Your task to perform on an android device: Open the Plantum app and track your garden progress of the foxtail fern plant
Image 0: 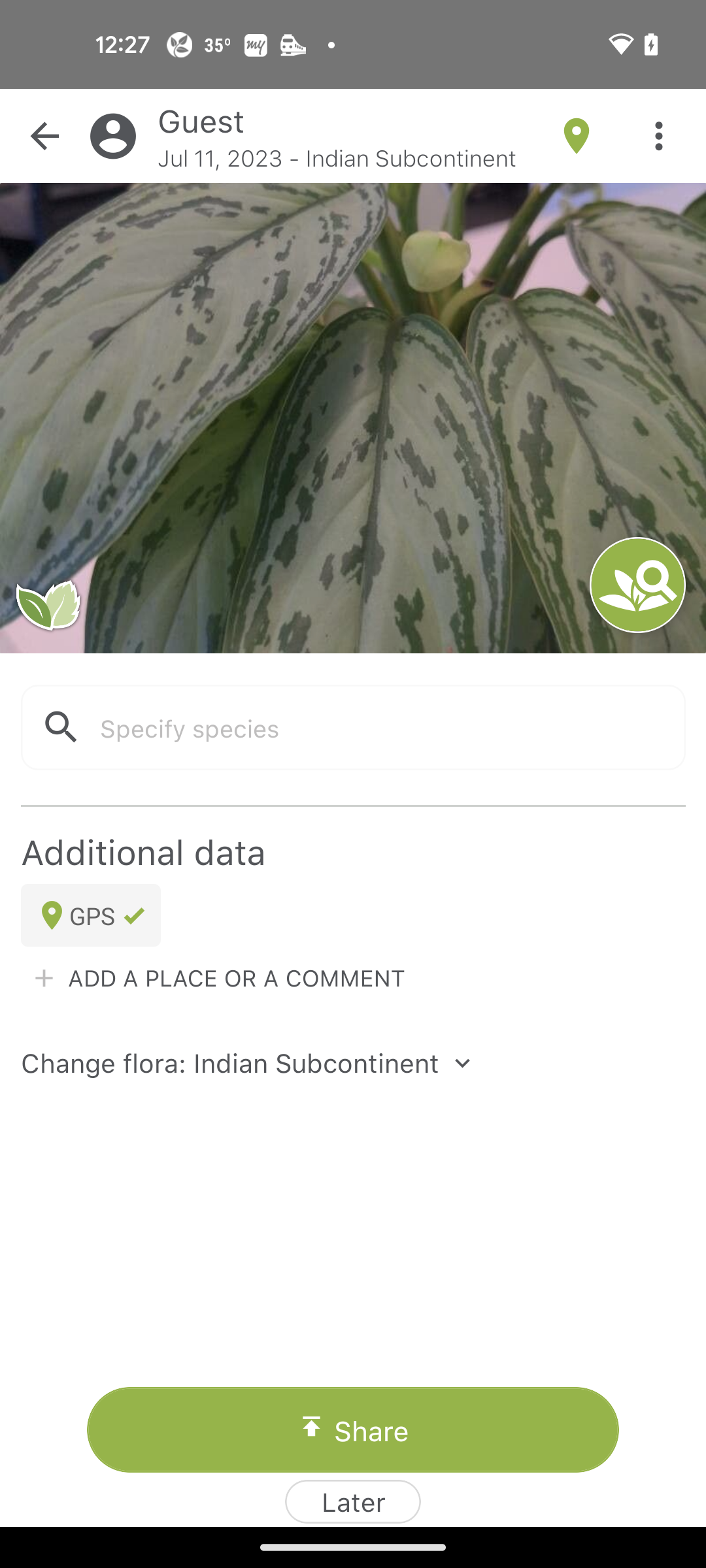
Open Plantum app
Step 0: open app "Plantum"
Image 1: 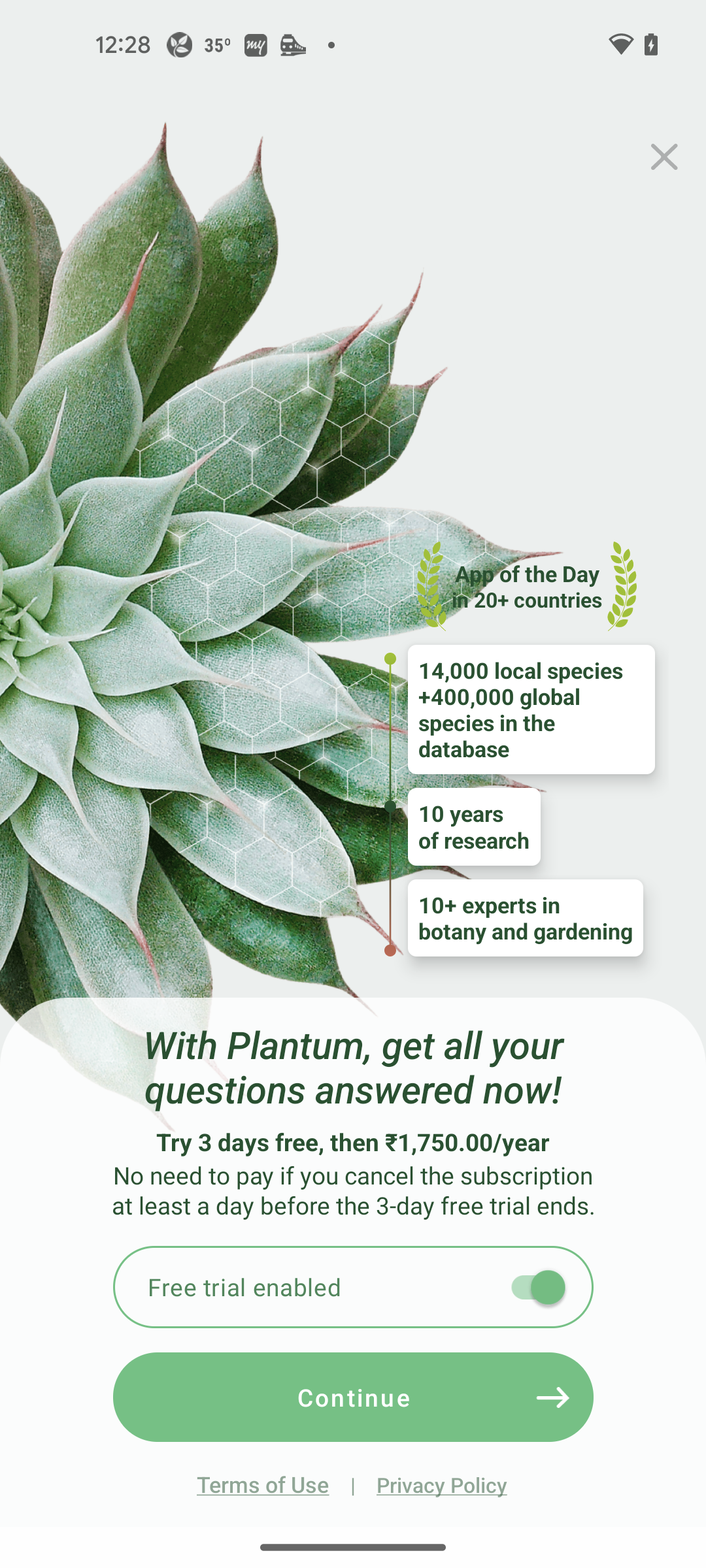
close current tab
Step 1: click (664, 157)
Image 2: 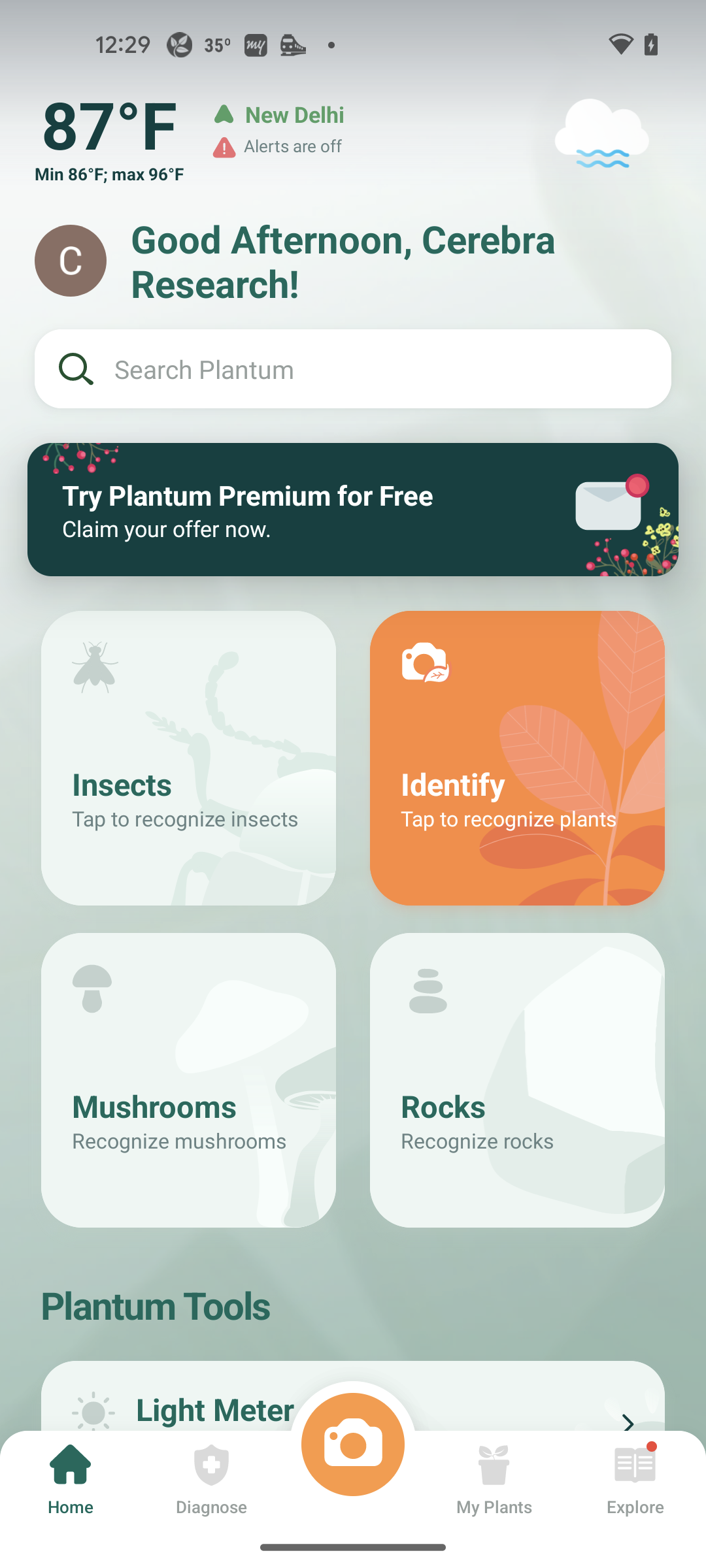
click on my plants tab
Step 2: click (494, 1480)
Image 3: 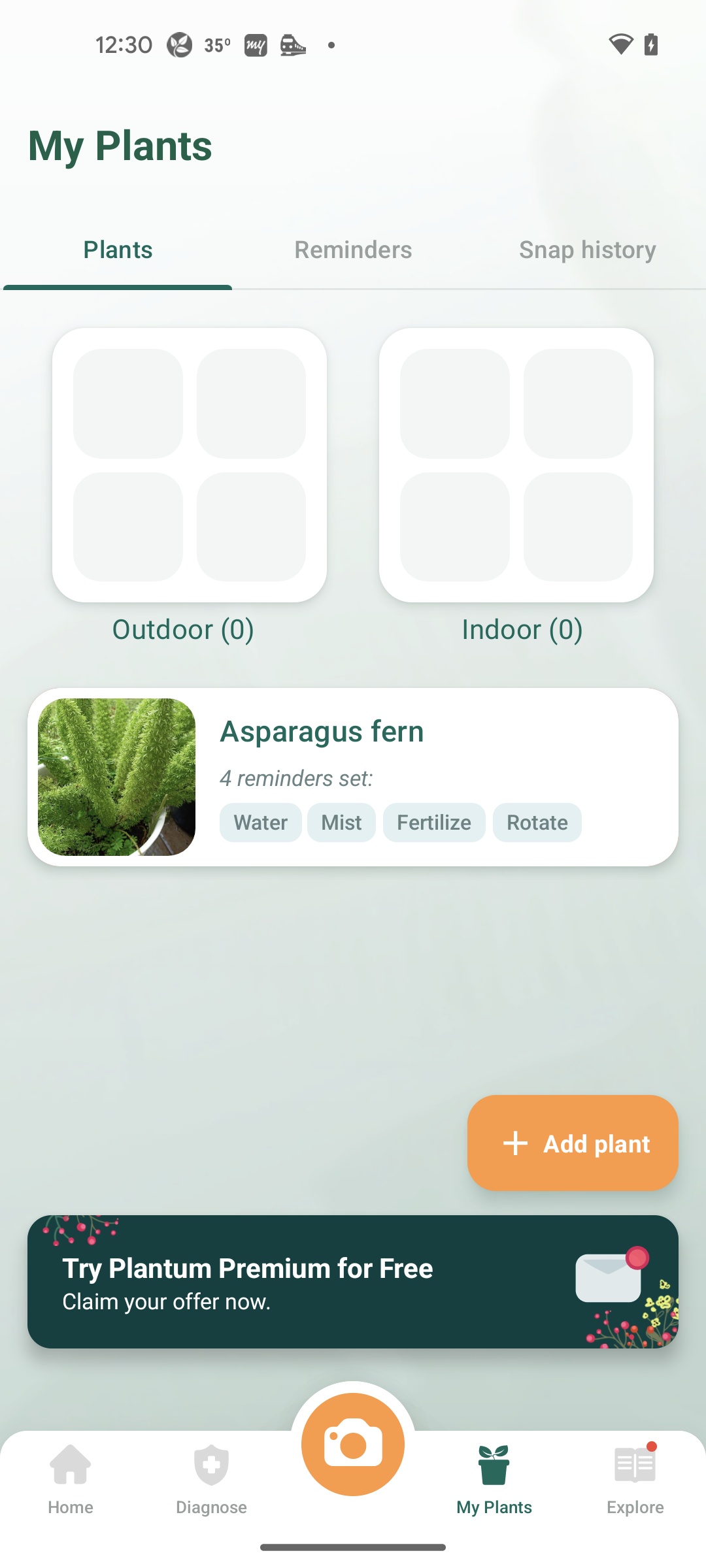
click on Asparagus fern
Step 3: click (445, 732)